Your task to perform on an android device: I'd want to share the hiking reminder with my friend Rick via his email address rick.weinstein@dayrep.com via Gmail because we're planning to go hiking and he'd like to set the same reminder.
Image 0: 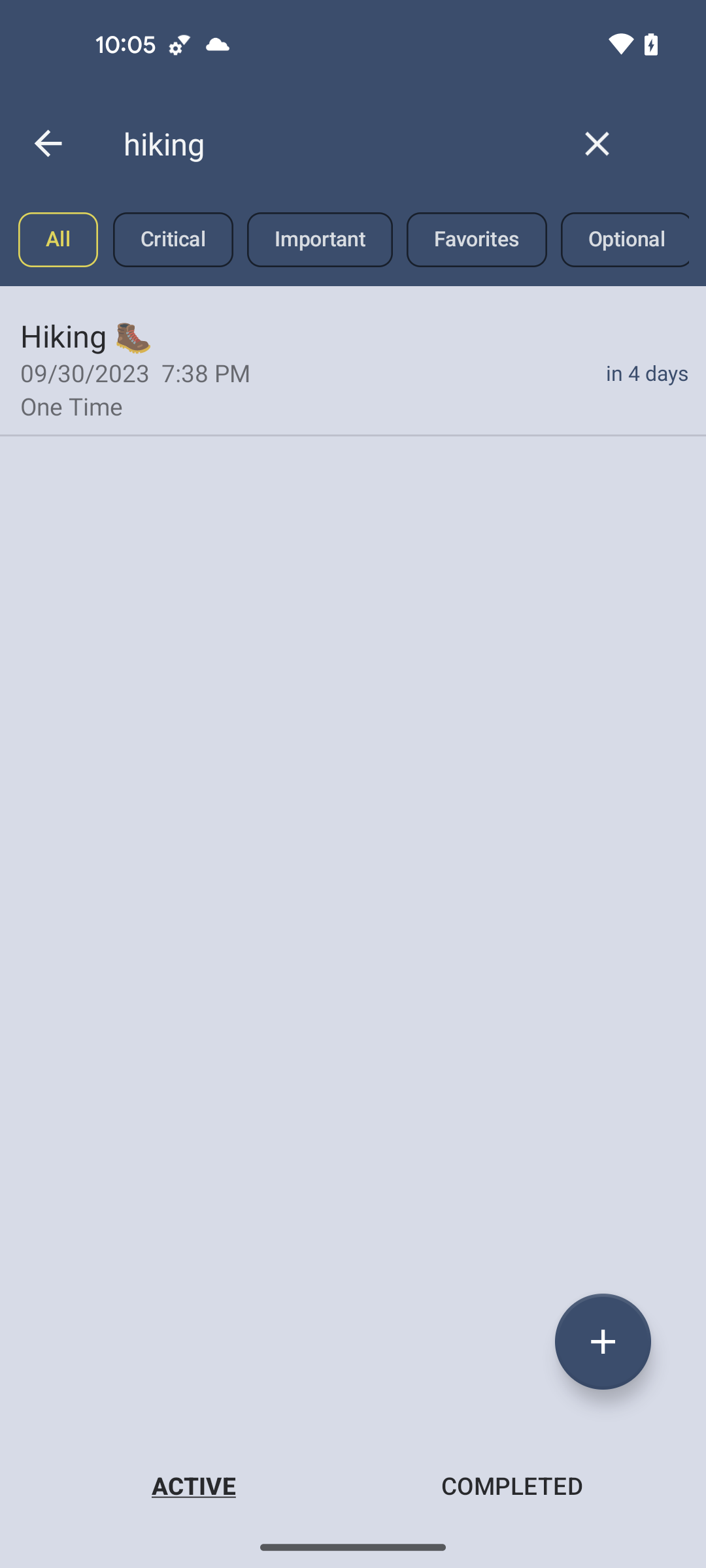
click on the Hiking reminder
Step 0: click (80, 335)
Image 1: 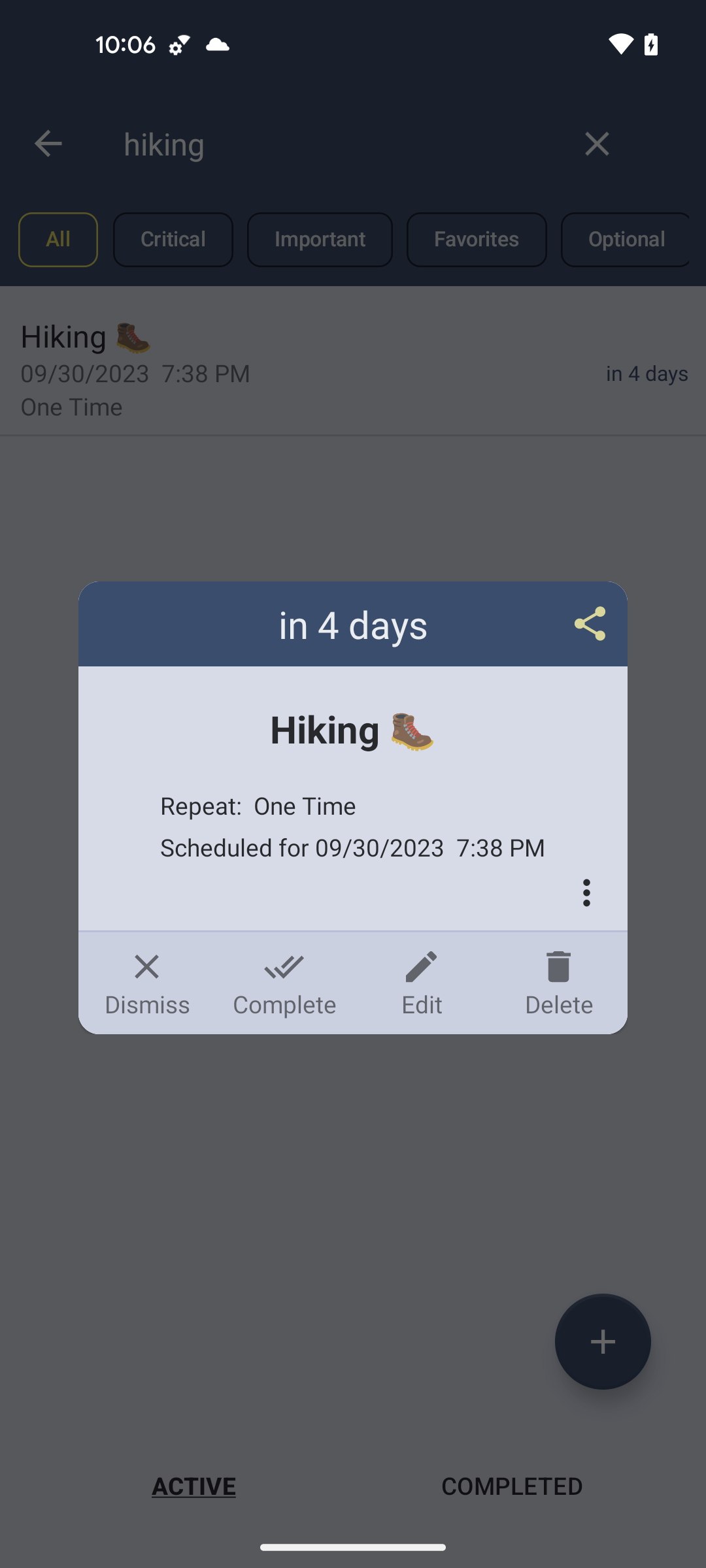
click on the share icon 
Step 1: click (353, 624)
Image 2: 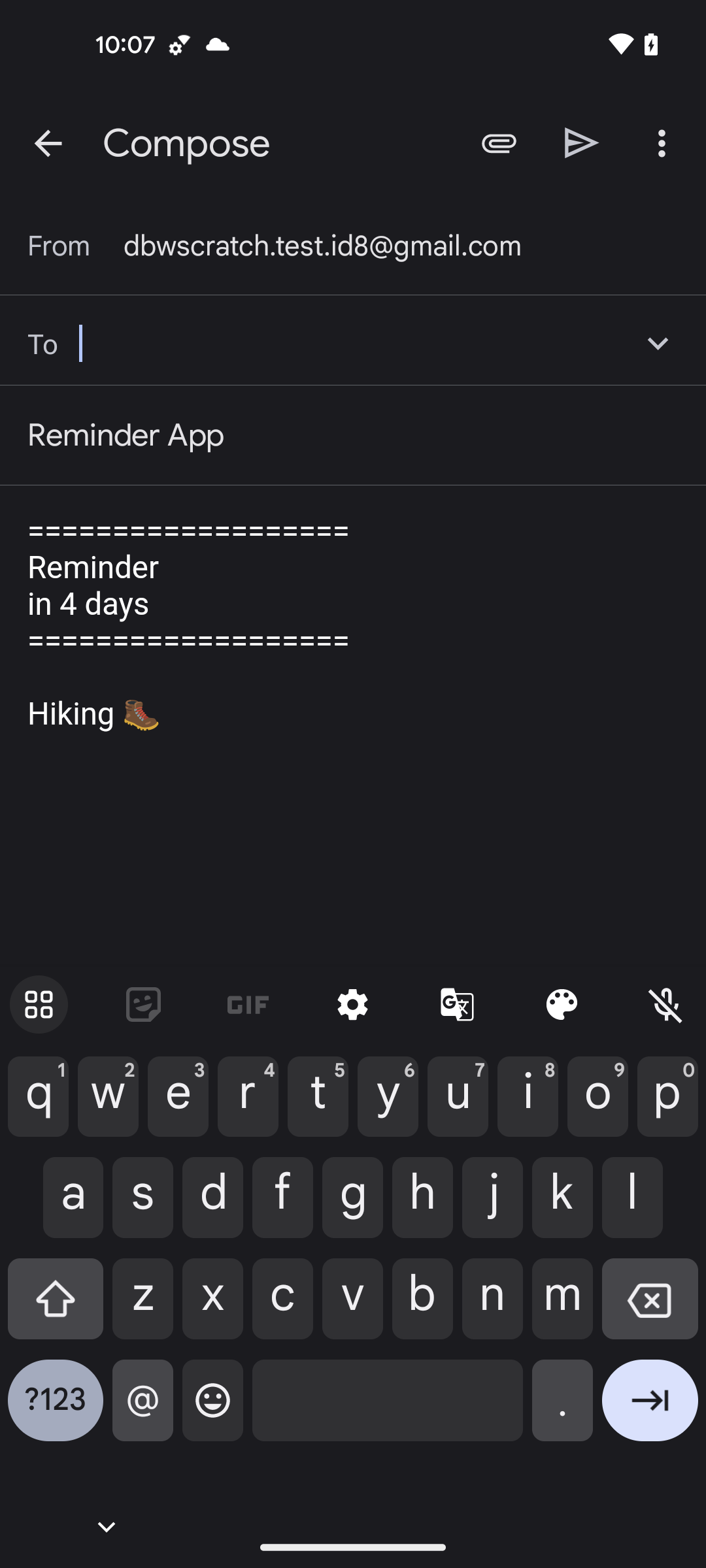
enter the email id of receiver rick.weinstein@dayrep.com
Step 2: type "rick.weinstein@dayrep.com"
Image 3: 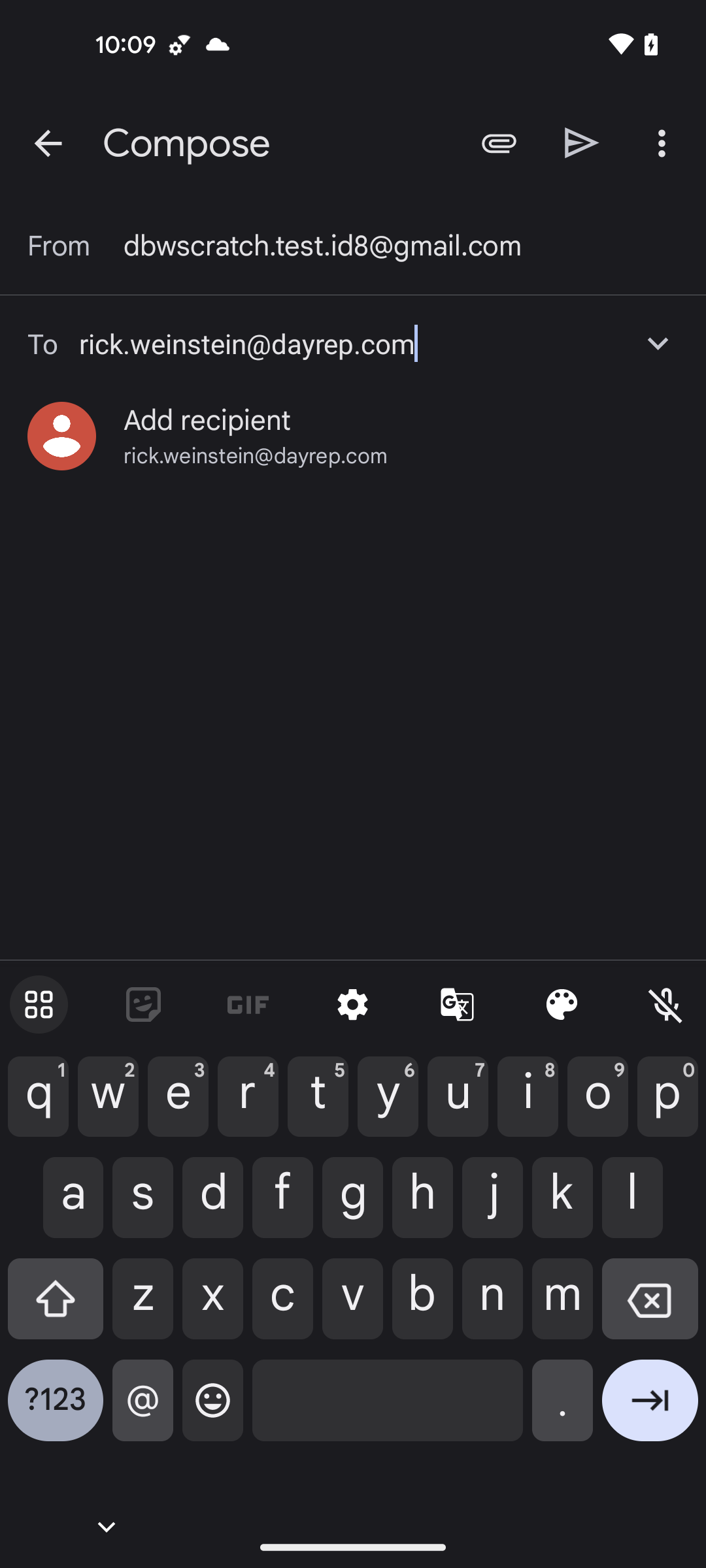
select the id
Step 3: click (207, 420)
Image 4: 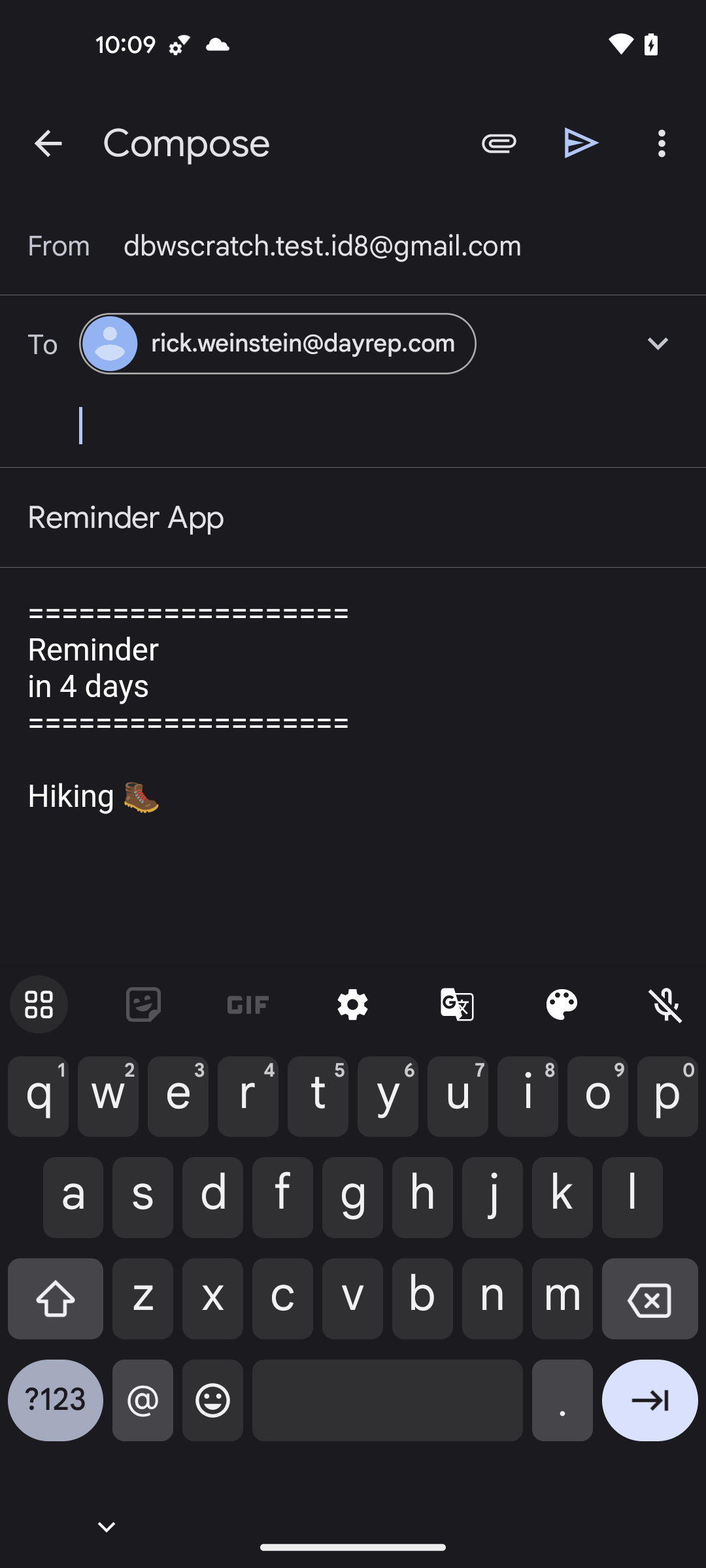
click on the send icon at the top right side of the screen
Step 4: click (582, 142)